Your task to perform on an android device: Mark the reminder to start gym as complete .
Image 0: 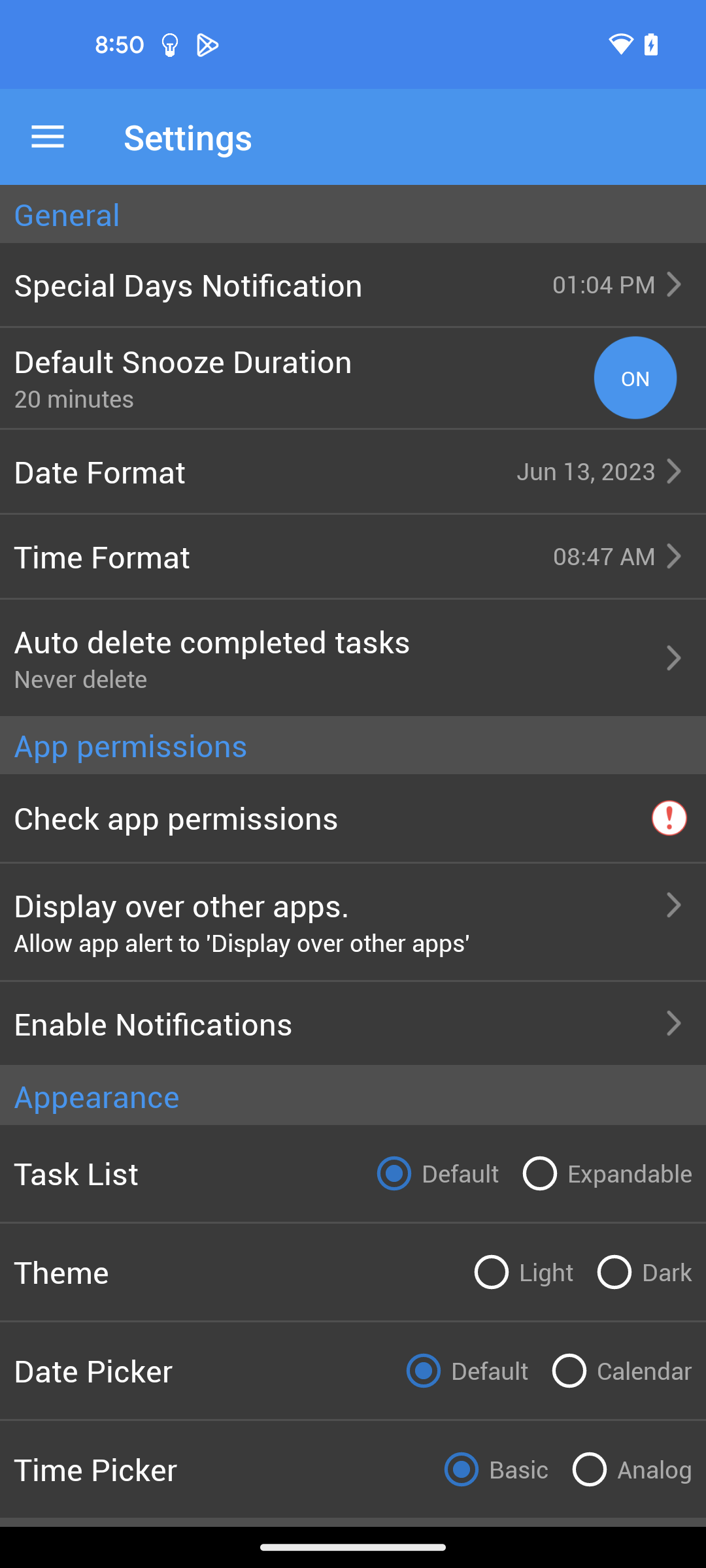
Get back to previous page of the reminder App
Step 0: press back button
Image 1: 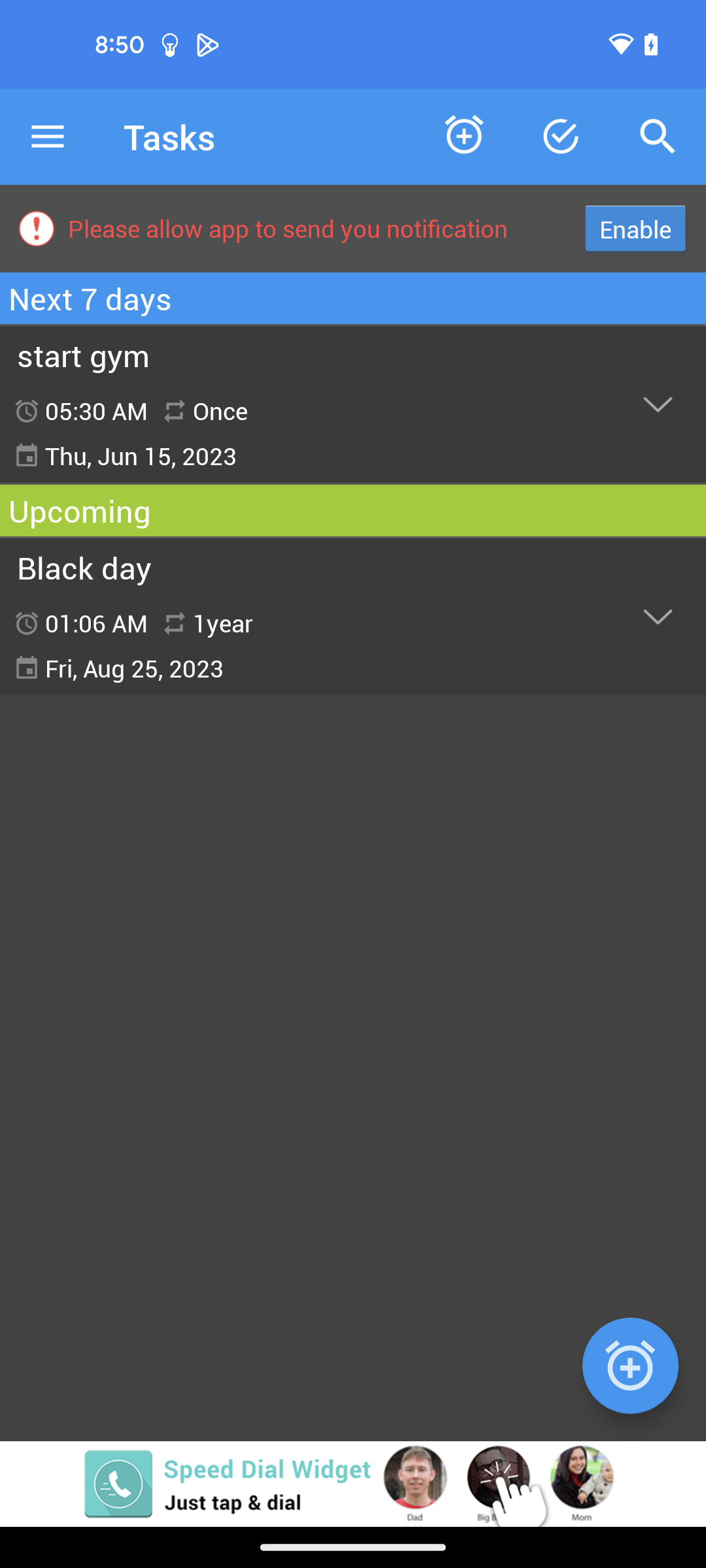
Go to the Start Gym reminder .
Step 1: click (318, 399)
Image 2: 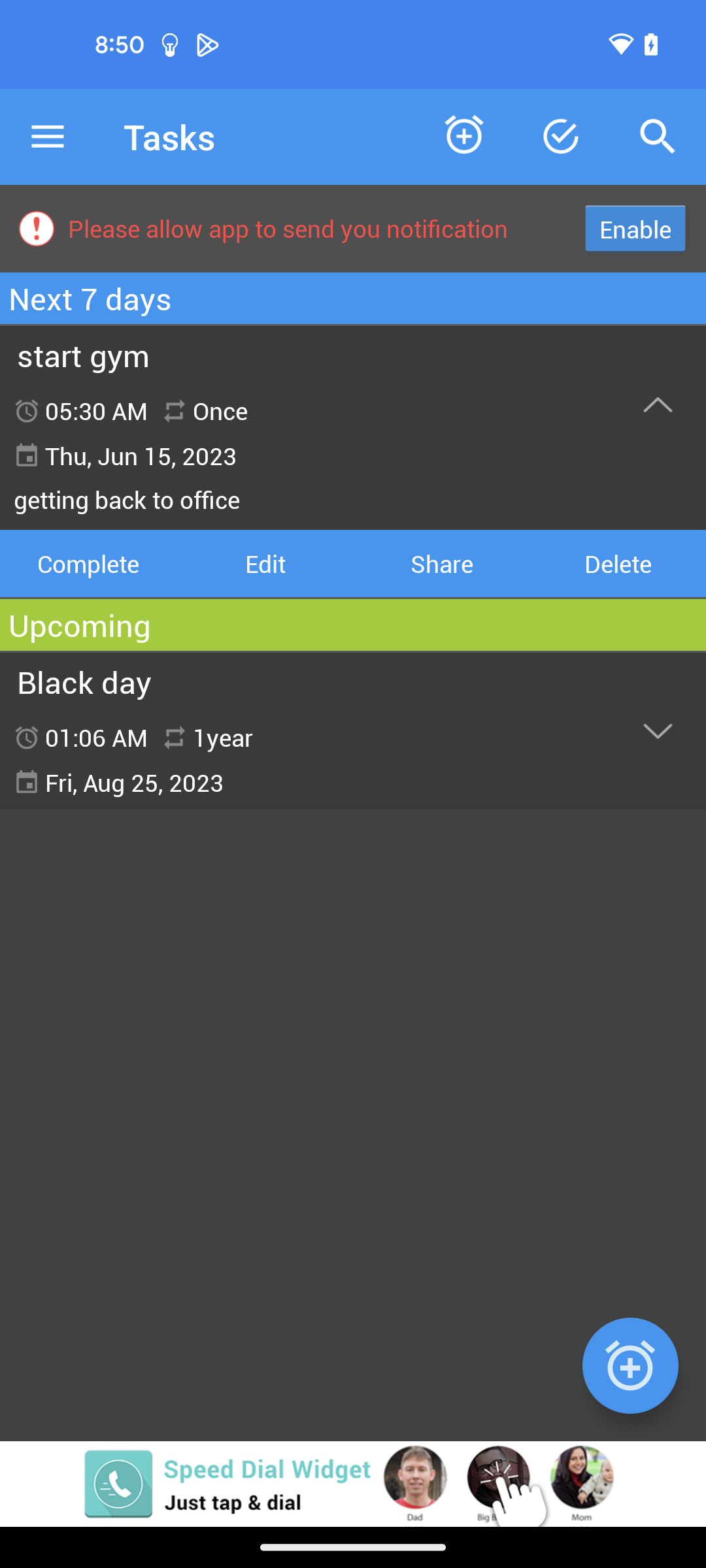
Click on the Complete button of the start gym reminder
Step 2: click (88, 563)
Image 3: 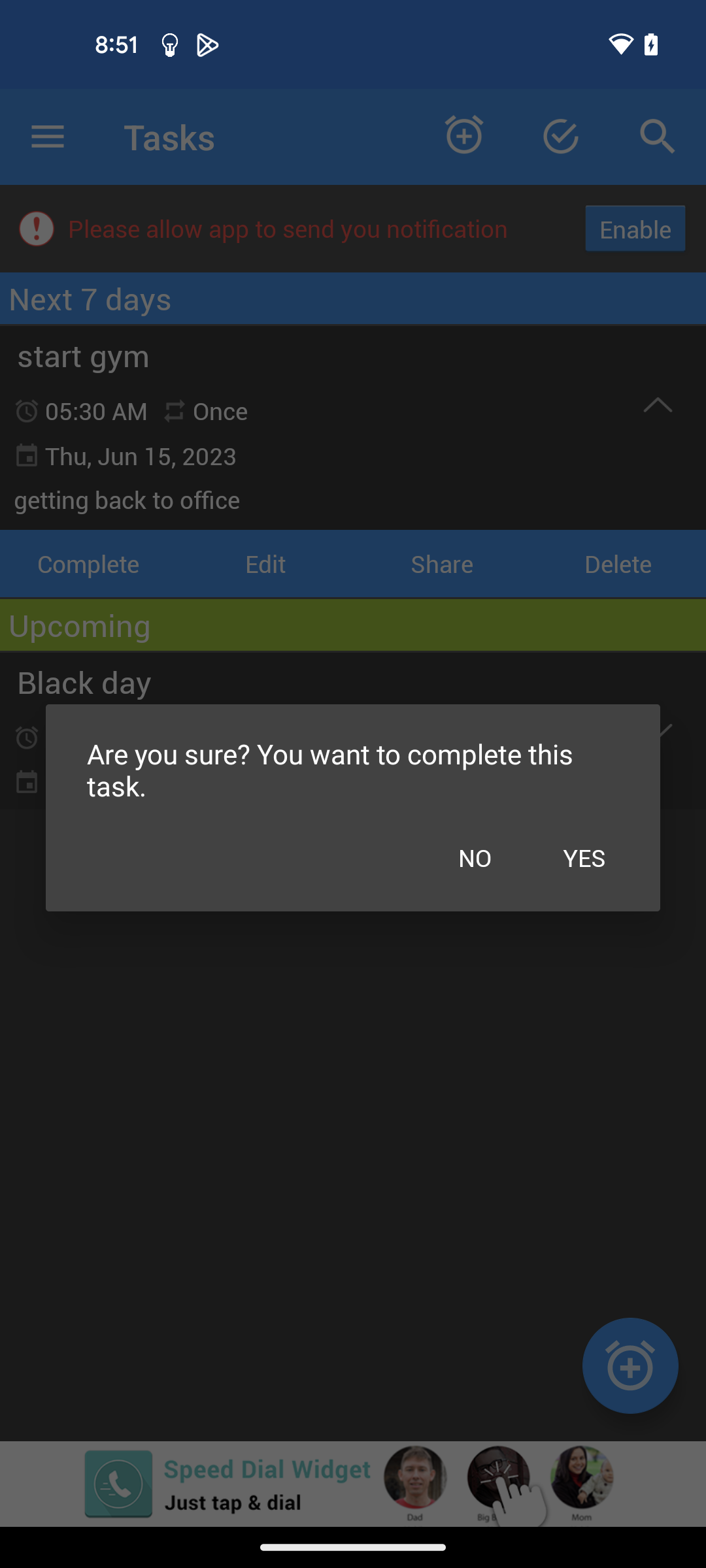
Select YES from the pop up
Step 3: click (584, 857)